Your task to perform on an android device: In the Relax & Sleep well app, In order to improve my meditation, I would like to listen to Mindfulness for Releasing Anxiety sounds.
Image 0: 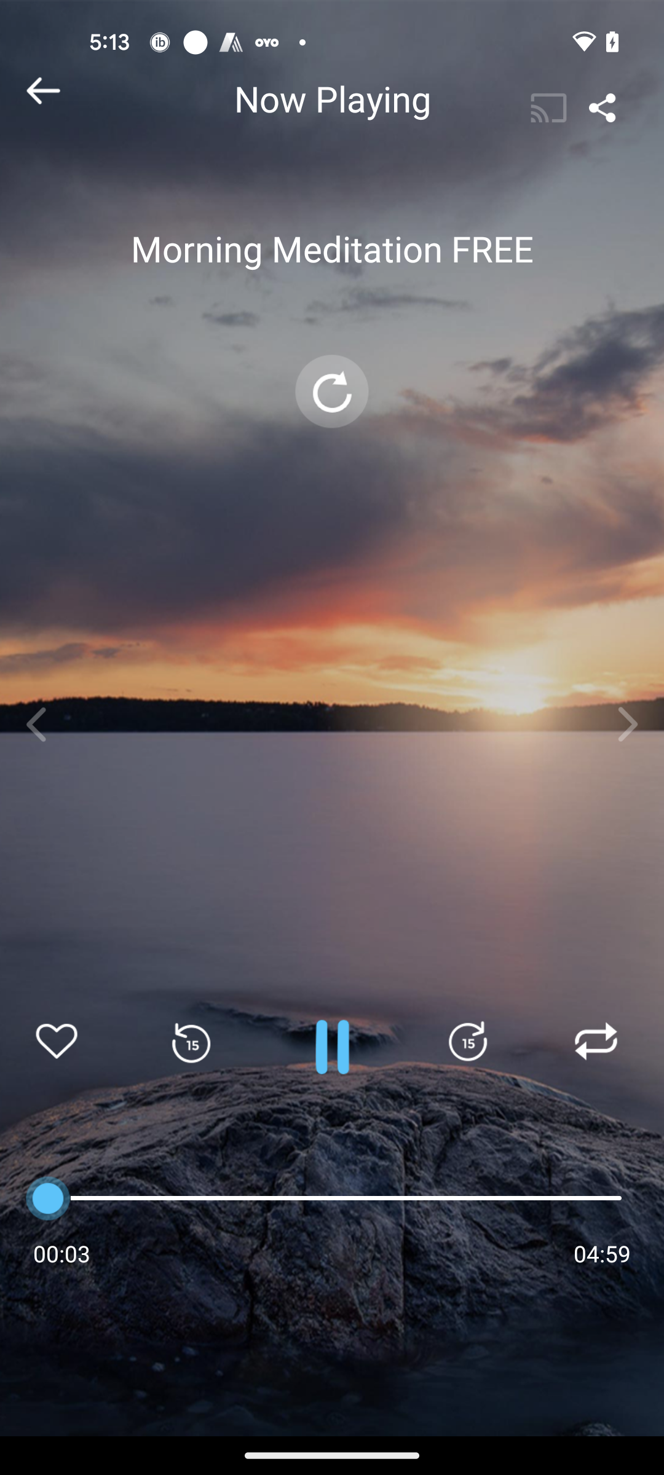
Click on the Back icon
Step 0: click (30, 87)
Image 1: 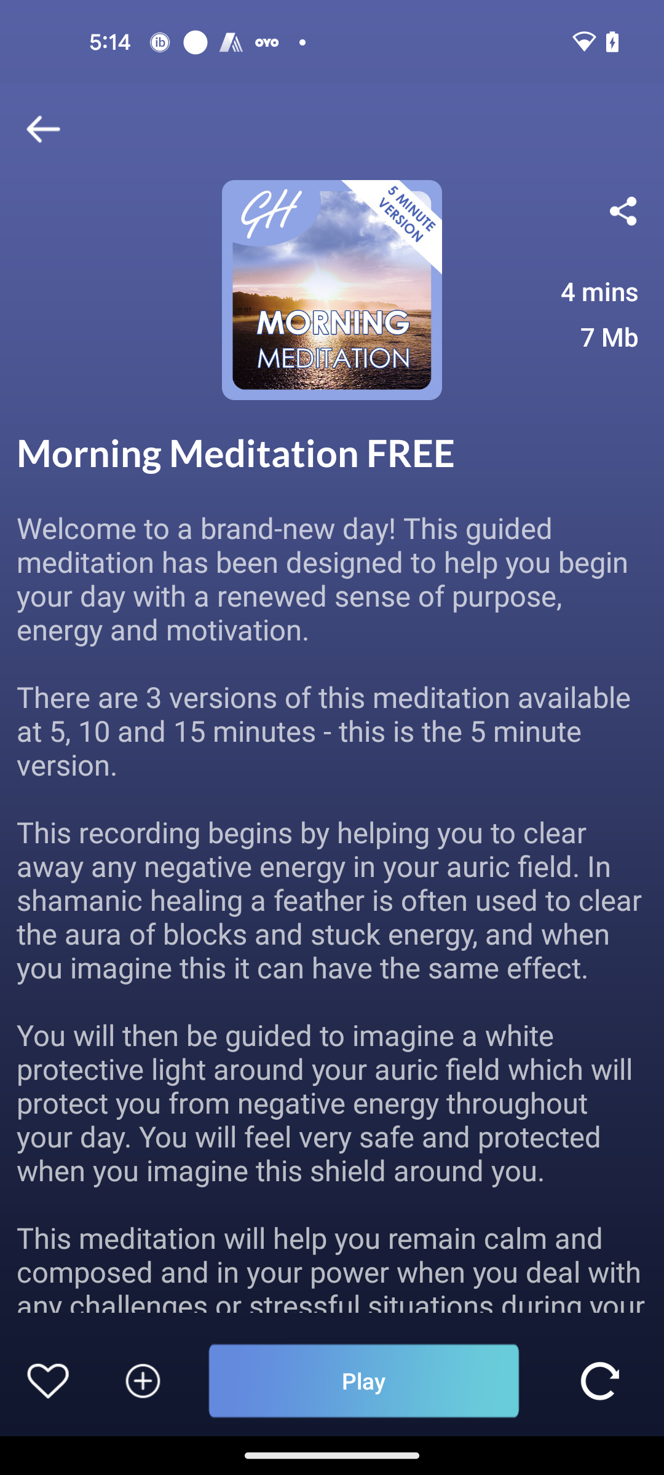
Click on the Back icon
Step 1: click (36, 128)
Image 3: 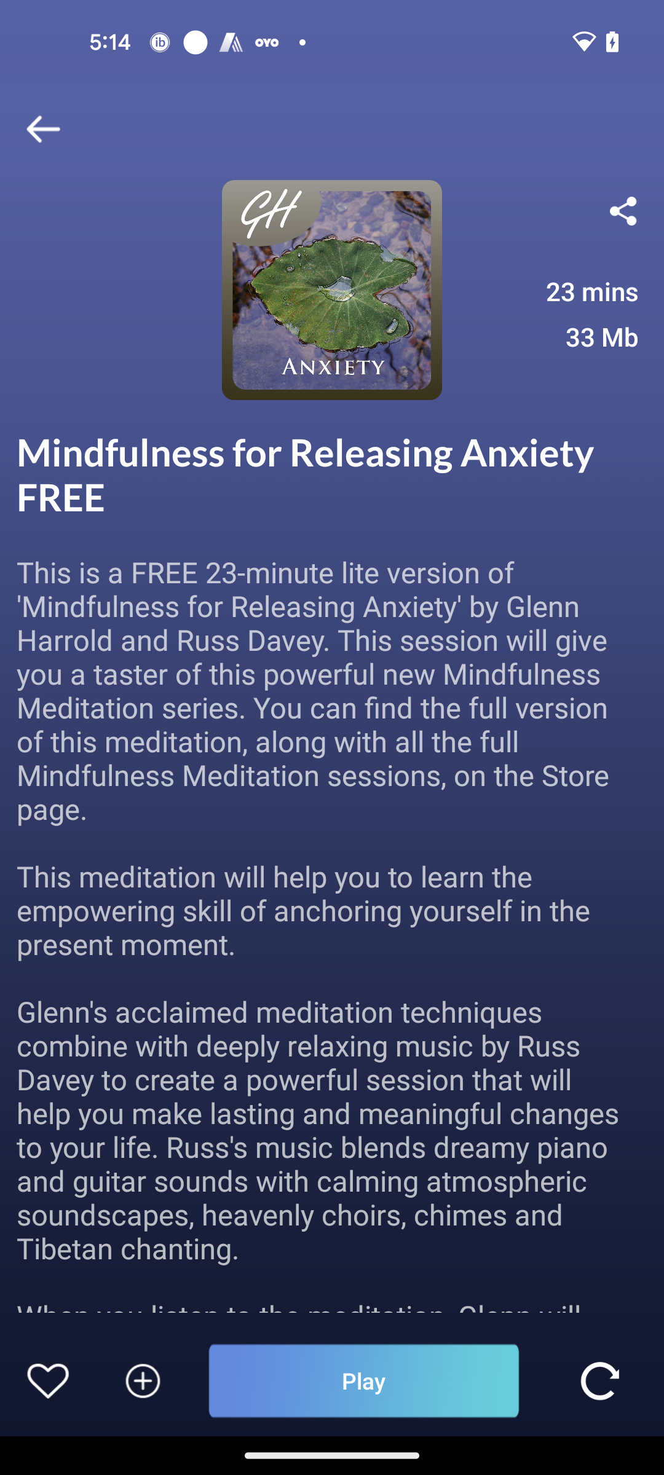
Click on the Play button
Step 3: click (363, 1381)